Your task to perform on an android device: To check the price, I would like to view similar products like Nike Men's RUN SWIFT 2 Black Running Shoes. Use the Tata NEU app to view the prices of similar products.
Image 0: 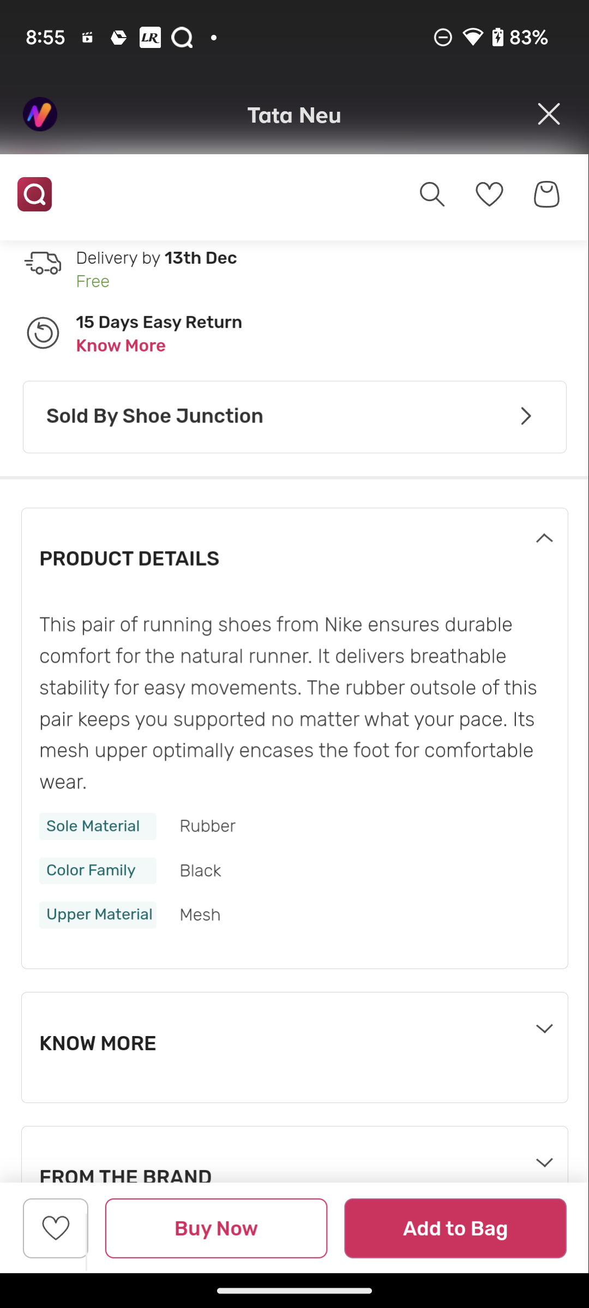
Swipe up for Similar products
Step 0: scroll down
Image 1: 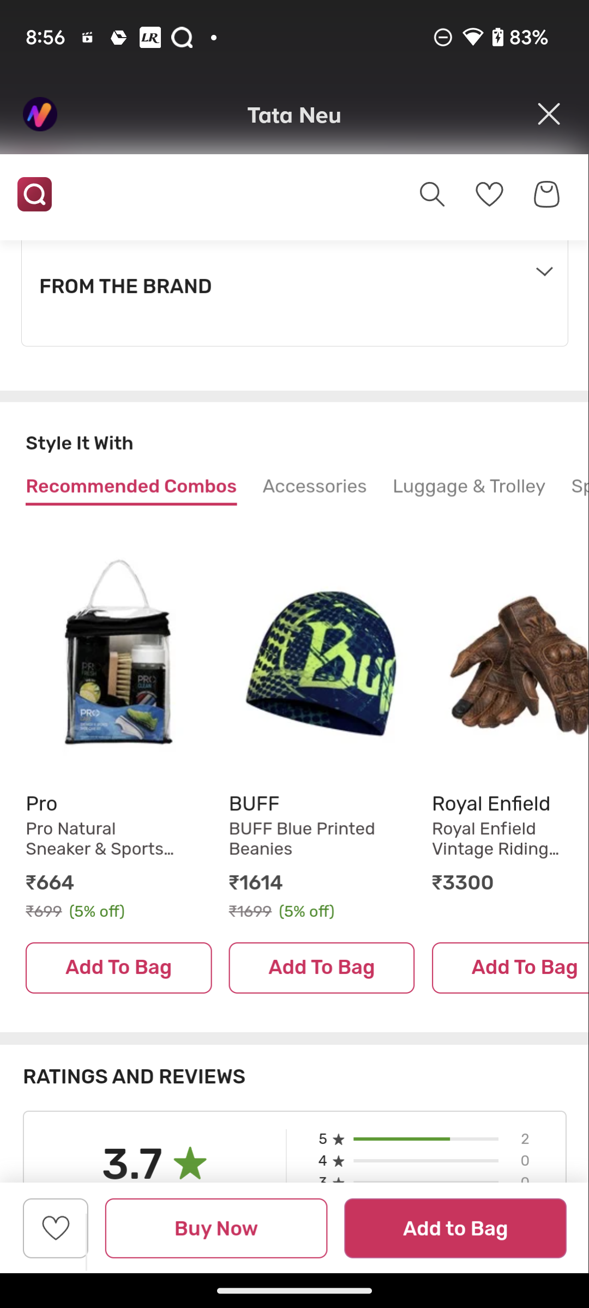
Swipe up for Similar products
Step 1: scroll down
Image 2: 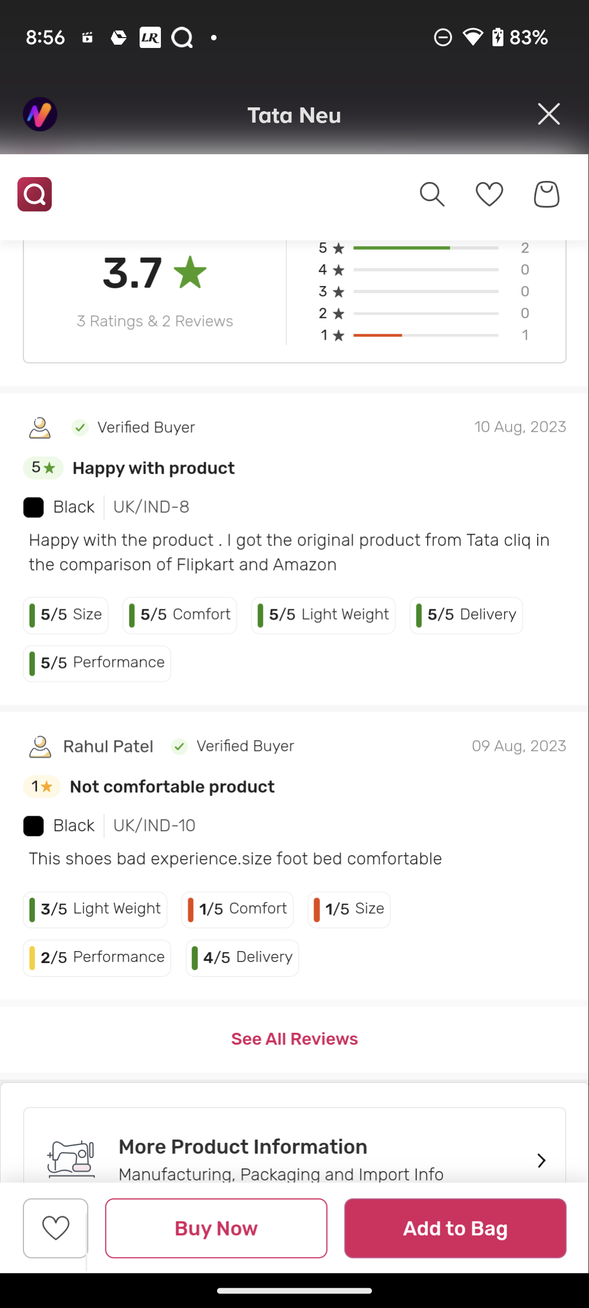
Swipe up for Similar products
Step 2: scroll down
Image 3: 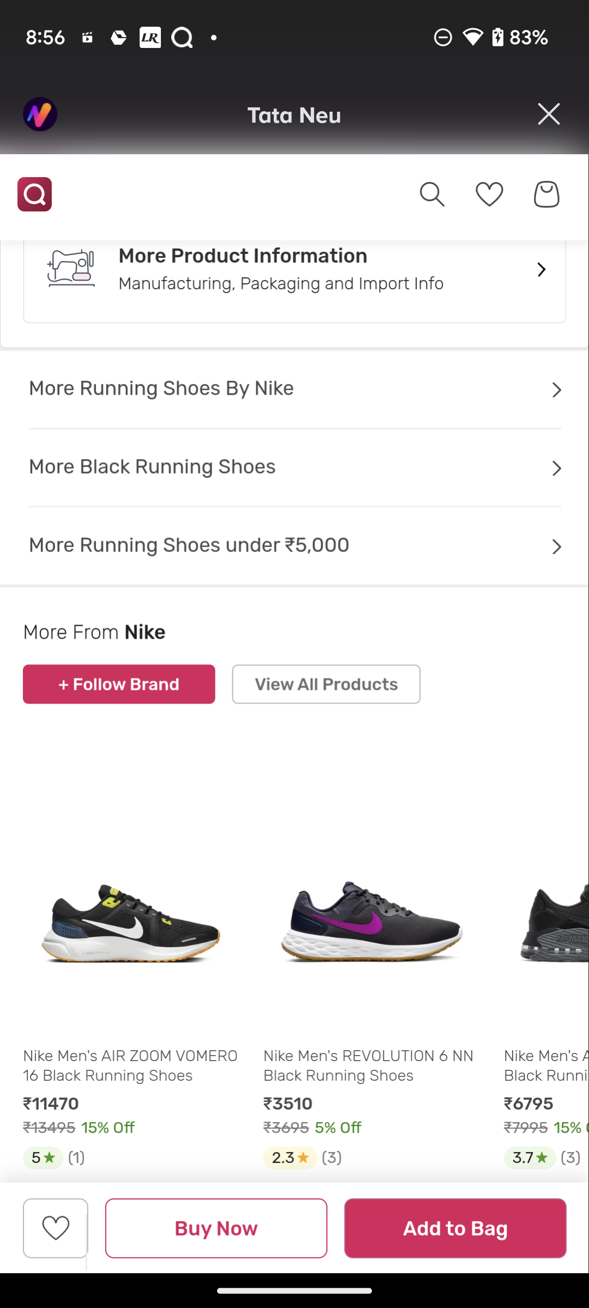
Swipe up for Similar products
Step 3: scroll down
Image 4: 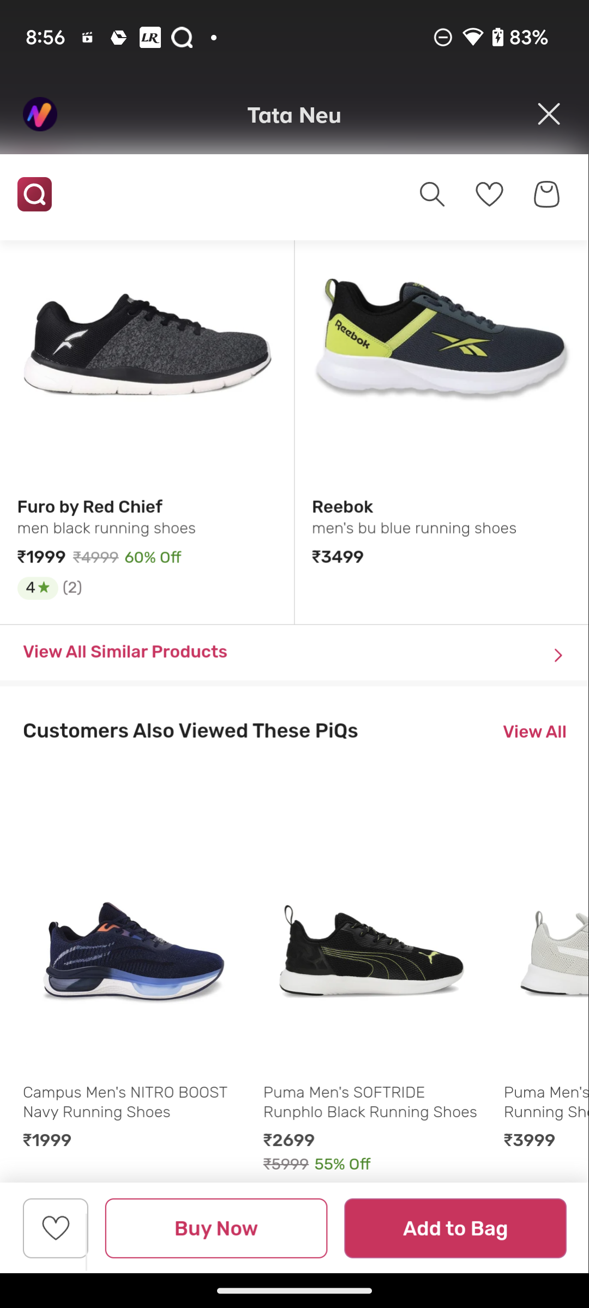
Click on View All Similar Products
Step 4: click (126, 652)